Your task to perform on an android device: I had to travel to Japan for some official purposes. Search for a flight from Denver Airport to Japan Airport on October 28 for 1 adult in the Economy class in the Booking.com app.
Image 0: 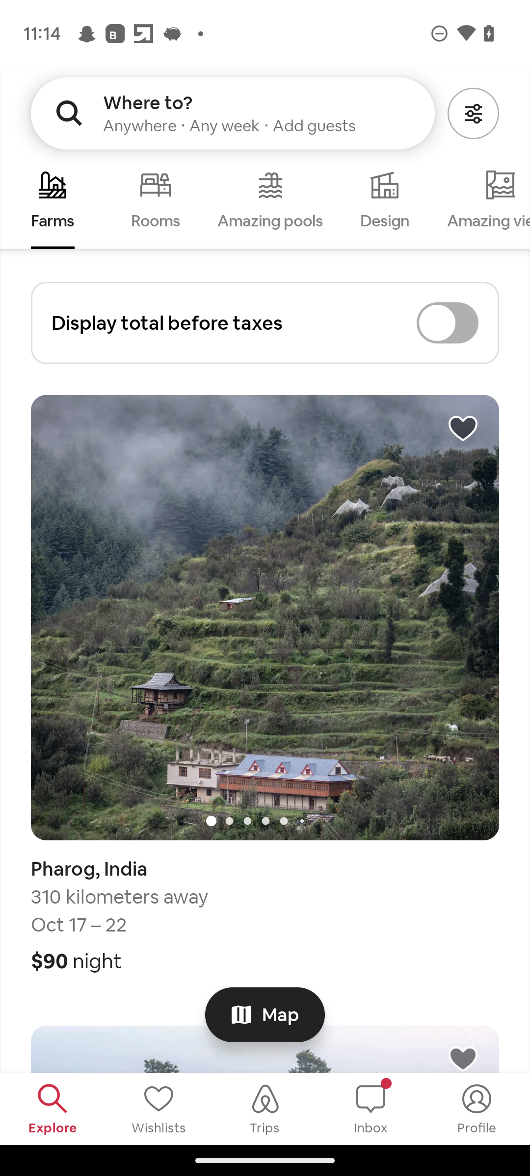
Open the booking.com app
Step 0: open app "Booking.com"
Image 1: 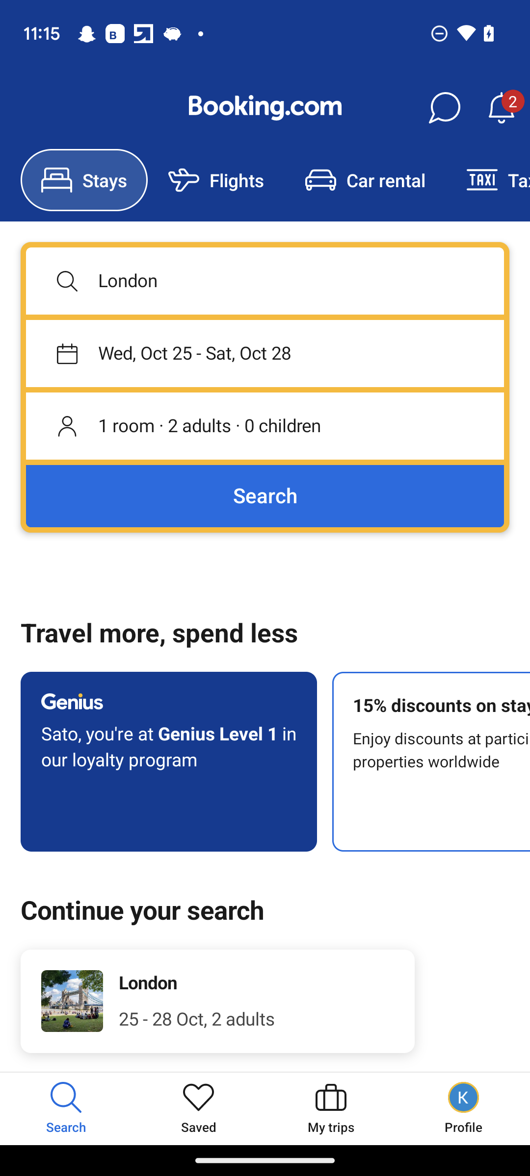
Click on the flights tab
Step 1: click (237, 180)
Image 2: 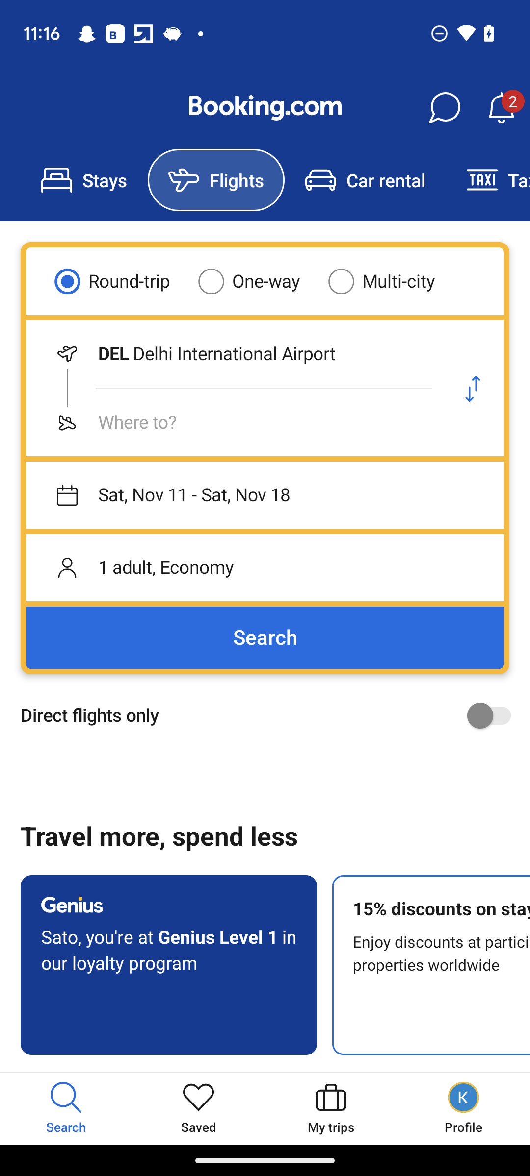
Click on the one-way option.
Step 2: click (265, 281)
Image 3: 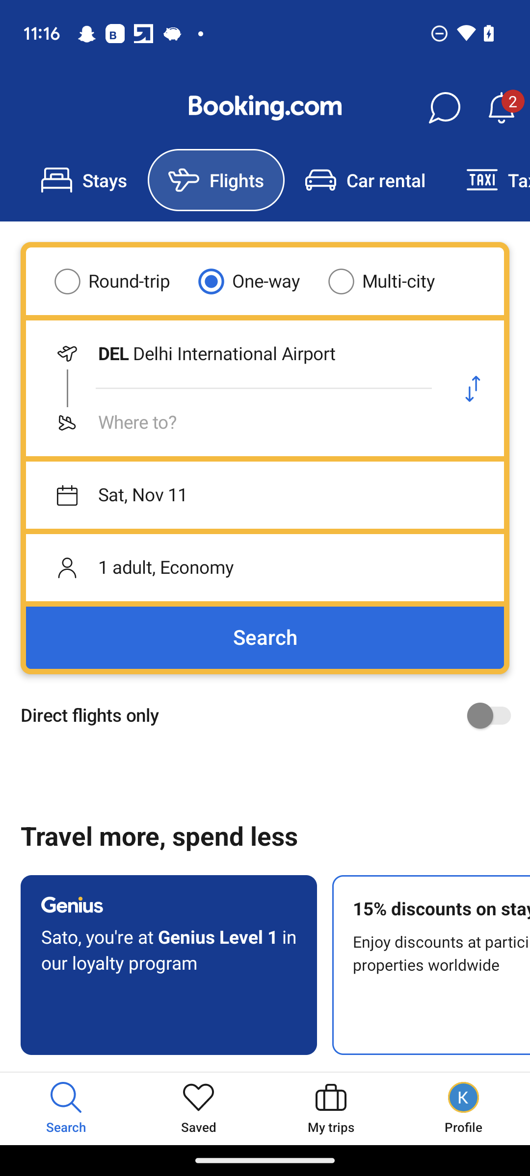
Click on the starting point
Step 3: click (234, 354)
Image 4: 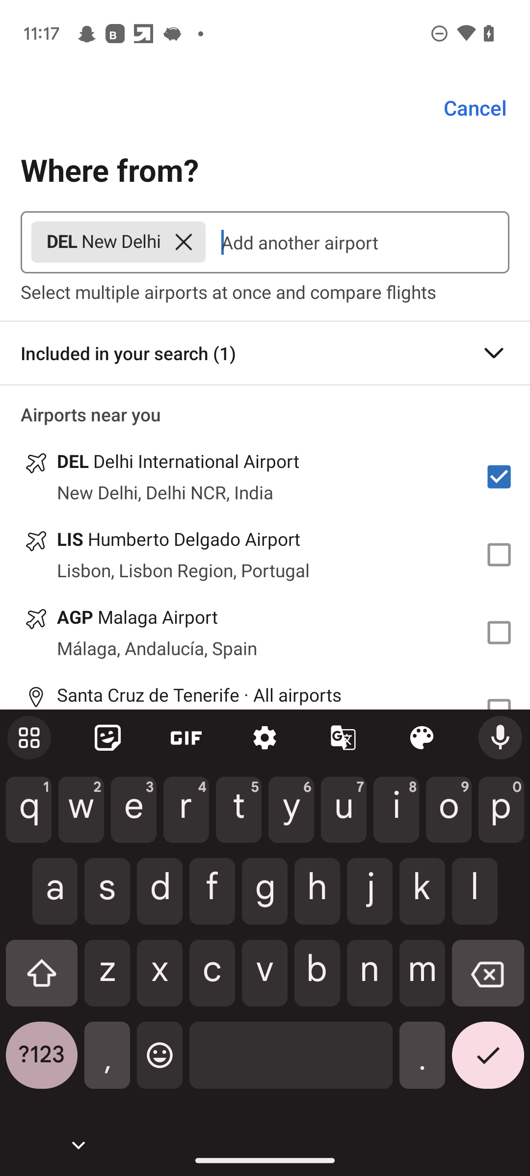
Click on the cross icon of the DEL section
Step 4: click (183, 242)
Image 5: 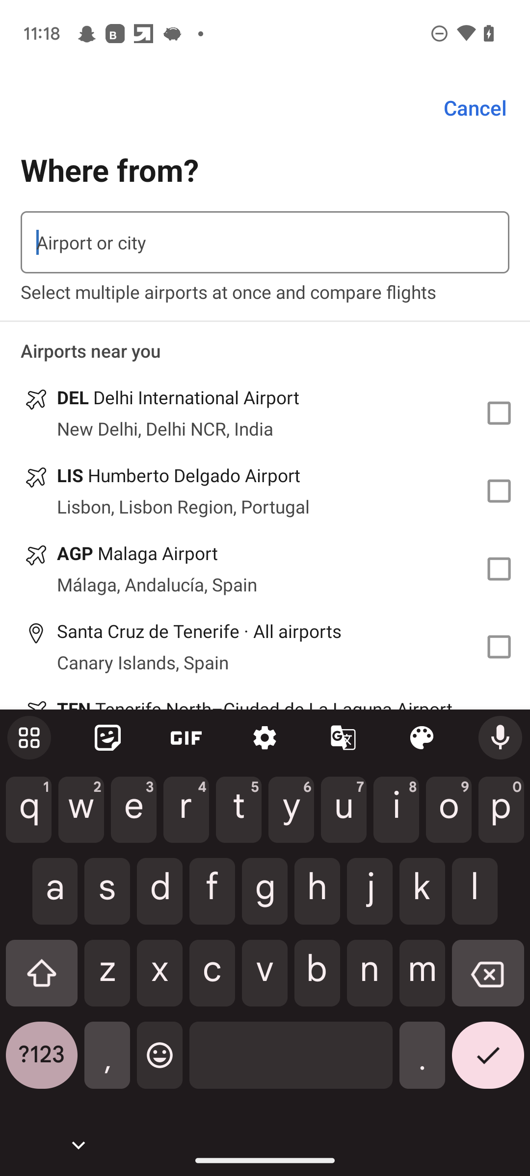
Type Denver in the search bar
Step 5: type "Denver"
Image 6: 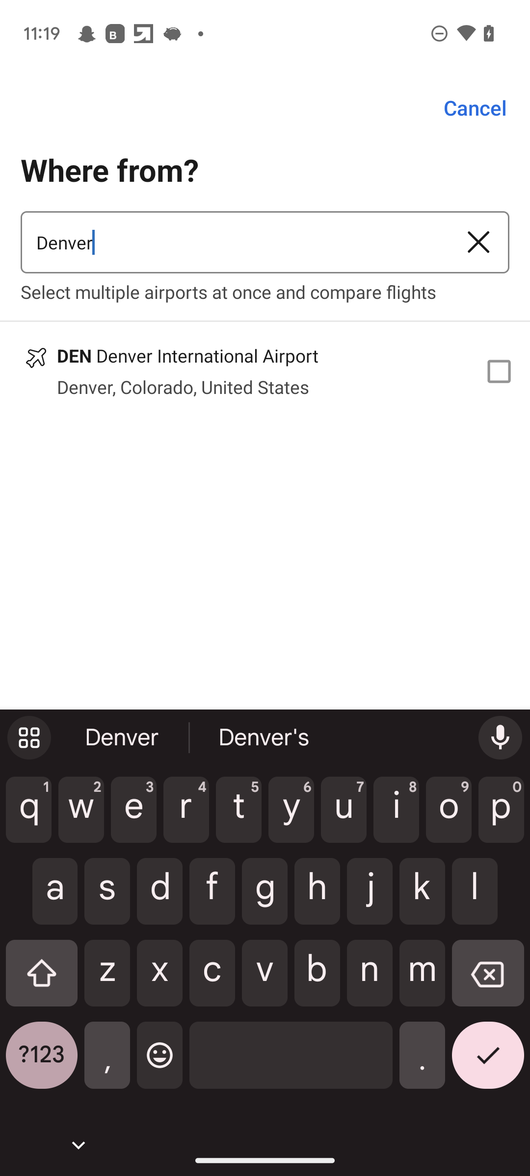
Click on the check box 
Step 6: click (502, 370)
Image 7: 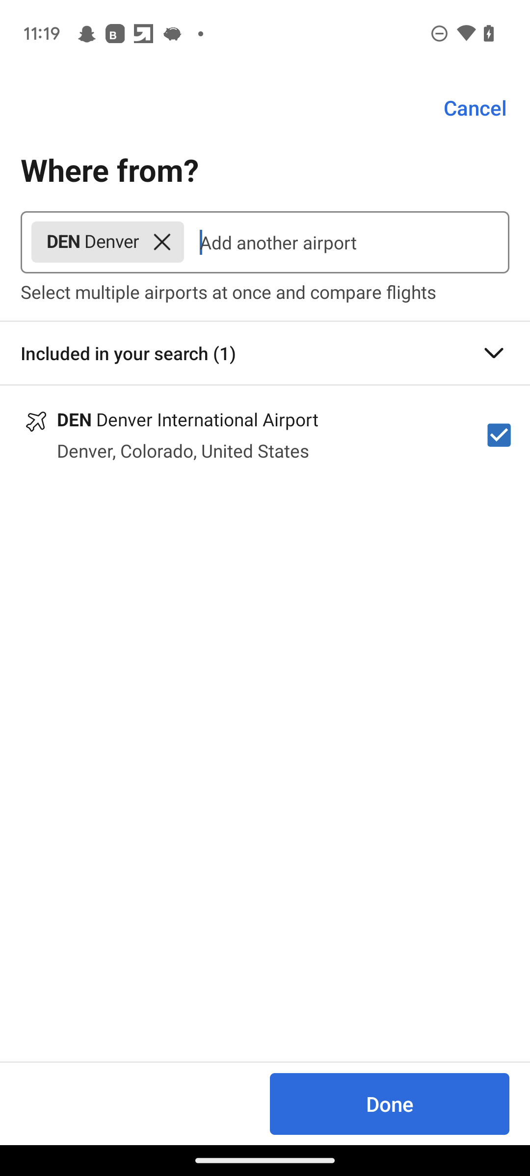
Click on the done button.
Step 7: click (390, 1103)
Image 8: 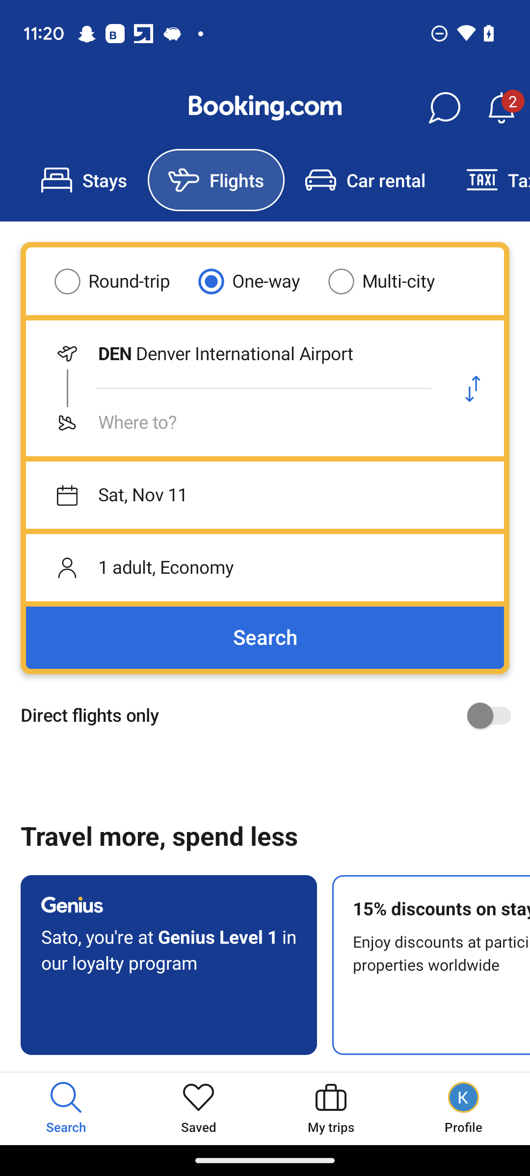
Click on the where to in the search bar
Step 8: click (234, 422)
Image 9: 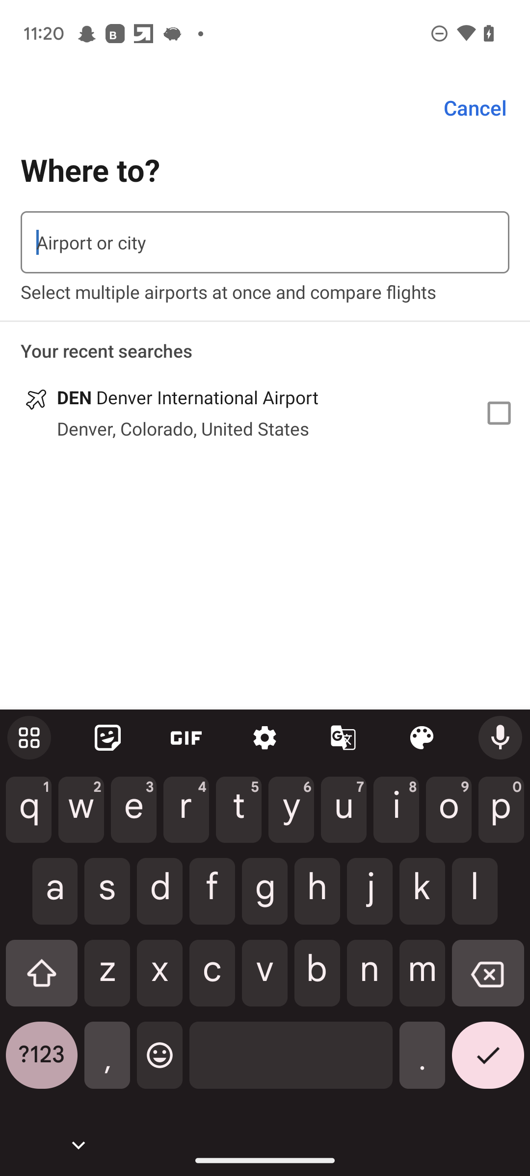
Type Japan in the search bar
Step 9: type "Japan"
Image 10: 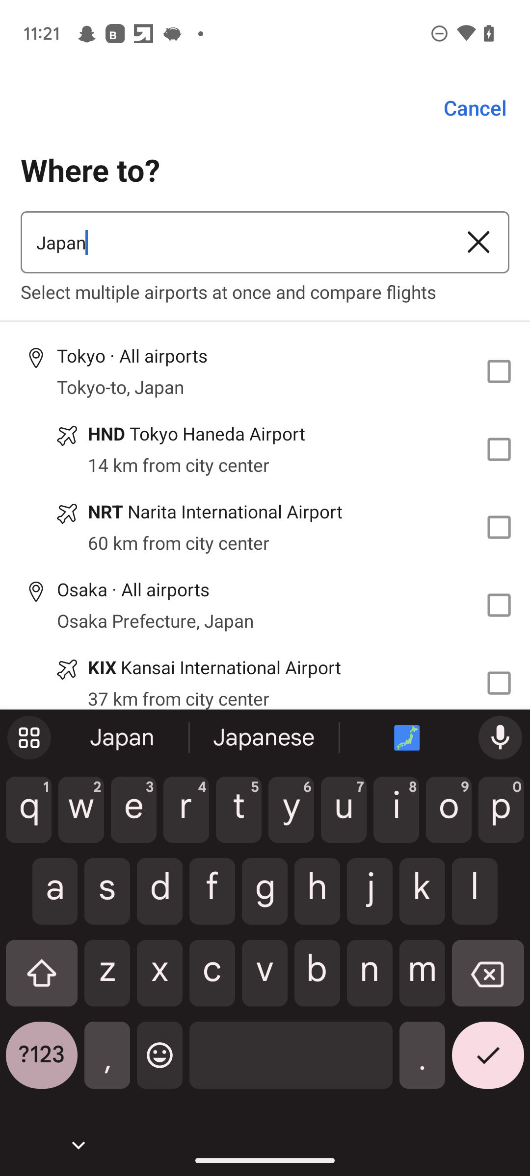
Click on the check box of the first result
Step 10: click (502, 370)
Image 11: 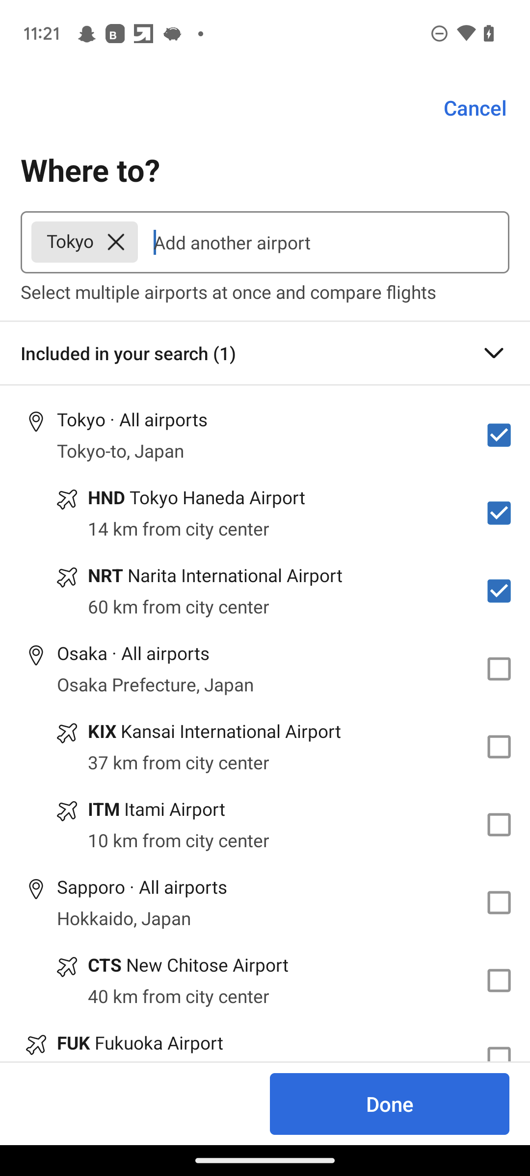
Click on the done button.
Step 11: click (390, 1103)
Image 12: 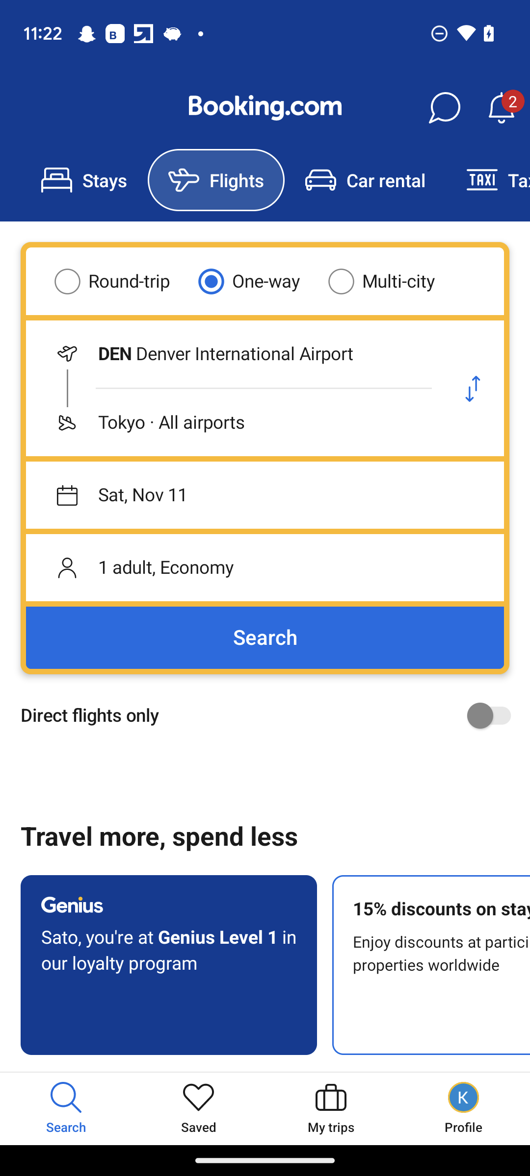
Click on the calendar section
Step 12: click (265, 495)
Image 13: 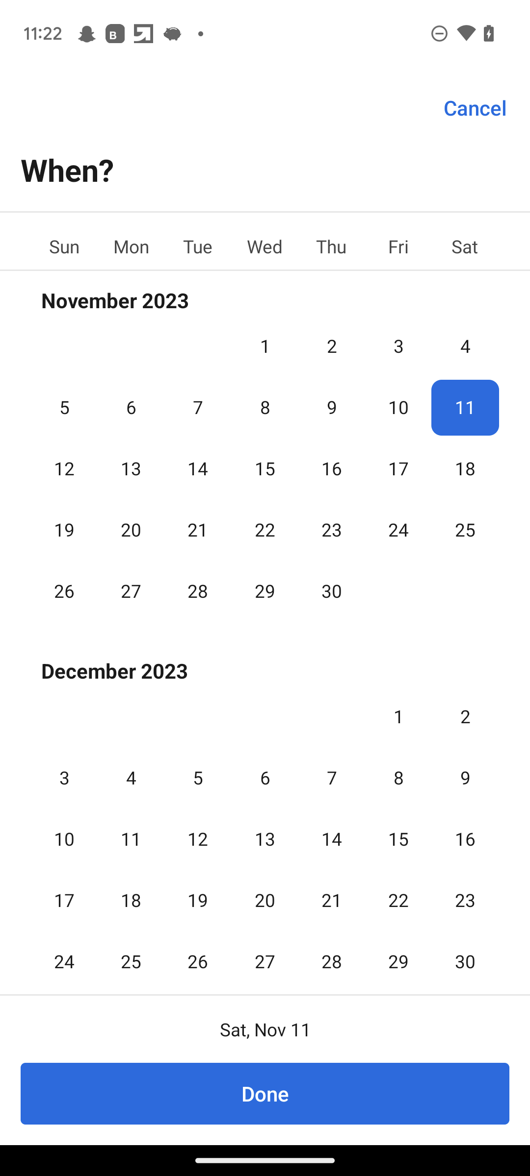
Swipe done for the October calendar 
Step 13: scroll up
Image 14: 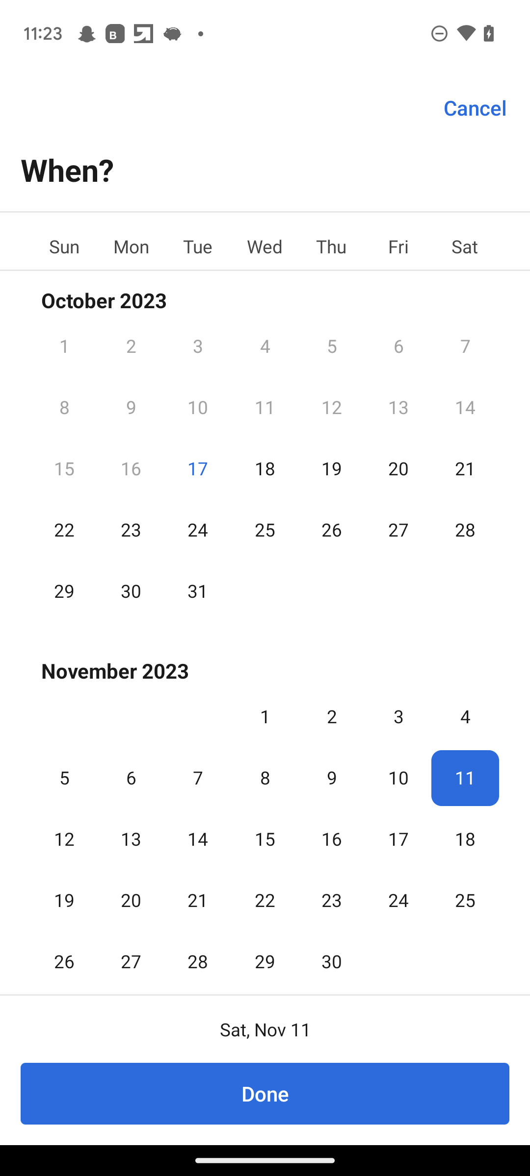
Click on the 28th date of October 
Step 14: click (465, 514)
Image 15: 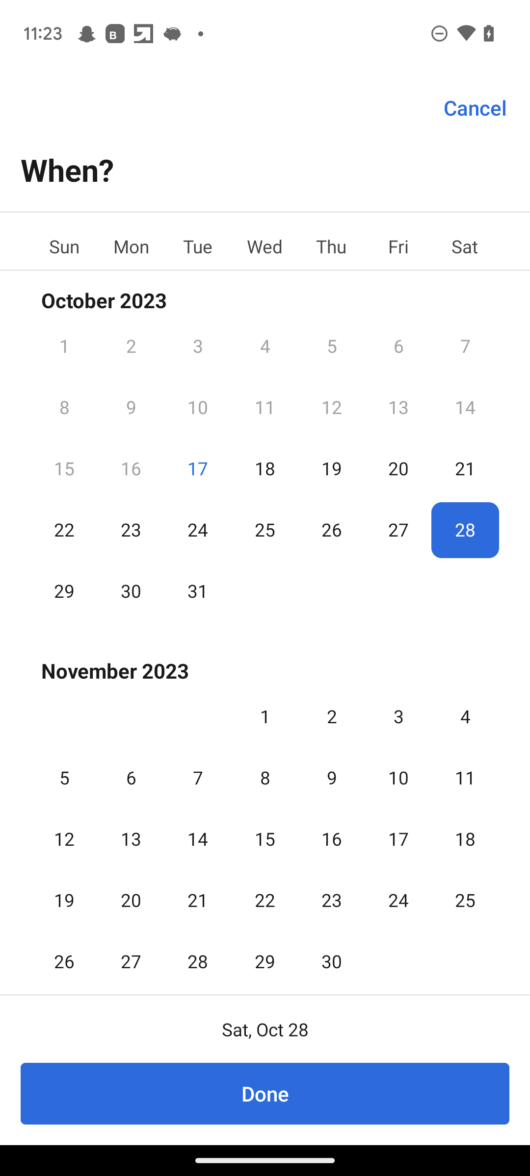
click on the done button.
Step 15: click (265, 1094)
Image 16: 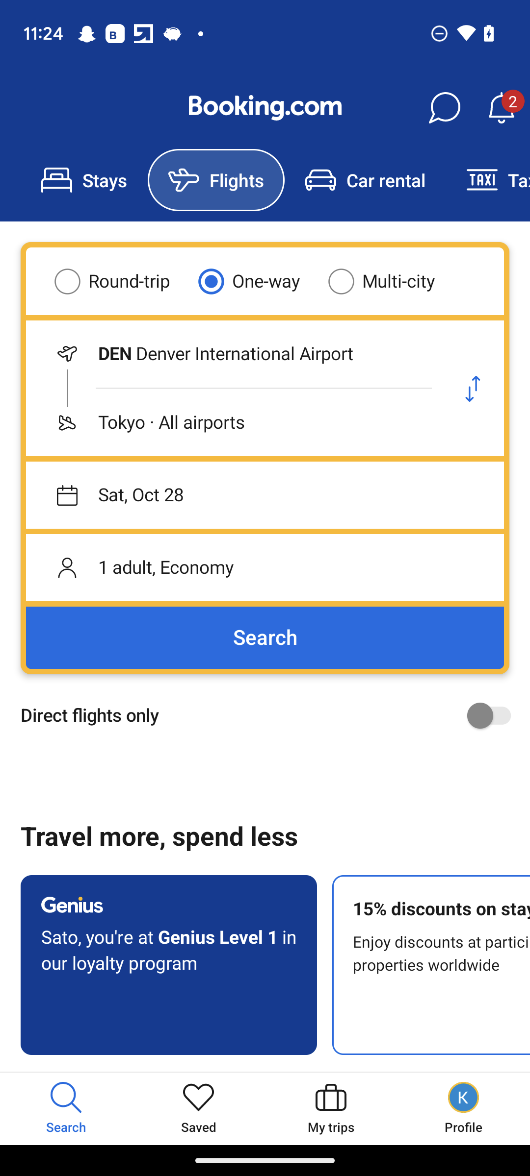
Click on the search button.
Step 16: click (265, 637)
Image 17: 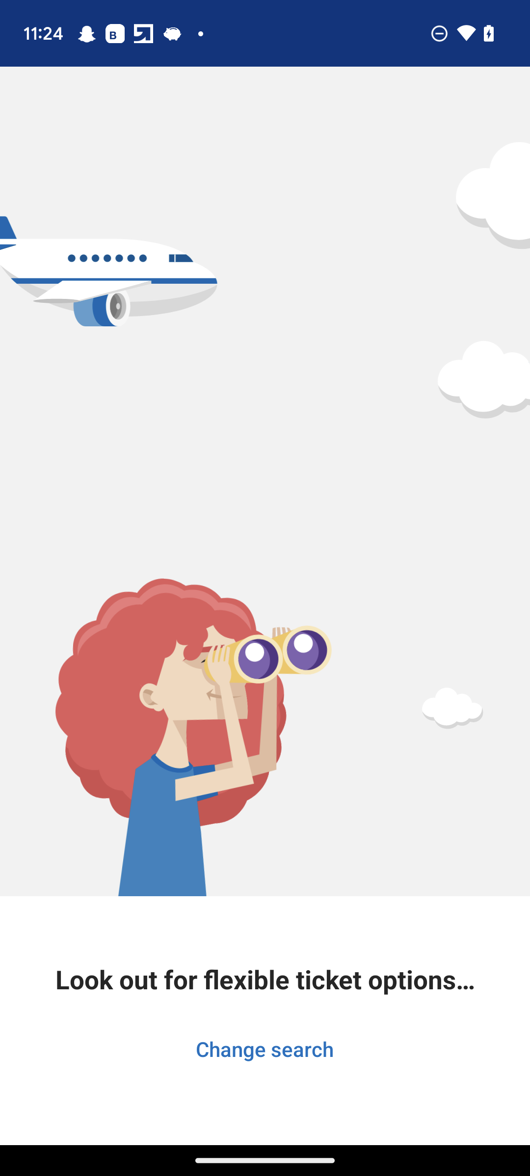
Click on the search button.
Step 17: wait